Your task to perform on an android device: View my cart to check if there are any other charges added in the Zepto app.
Image 0: 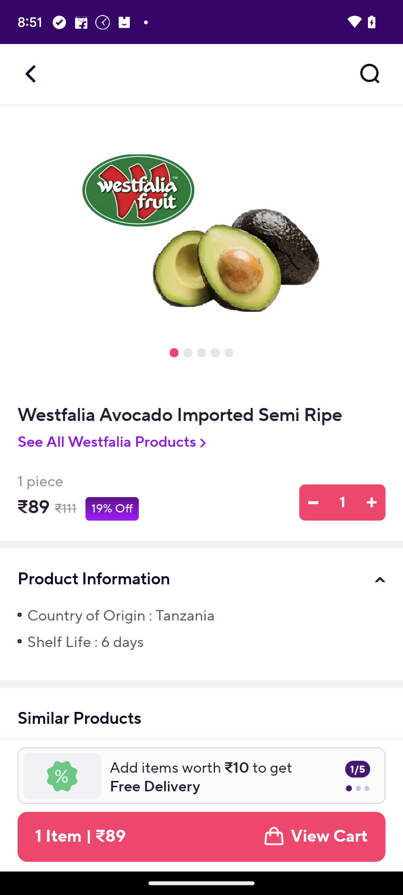
Click on the view cart button.
Step 0: click (201, 837)